Your task to perform on an android device: I will view the flight details to check which flight suits my requirement.
Image 0: 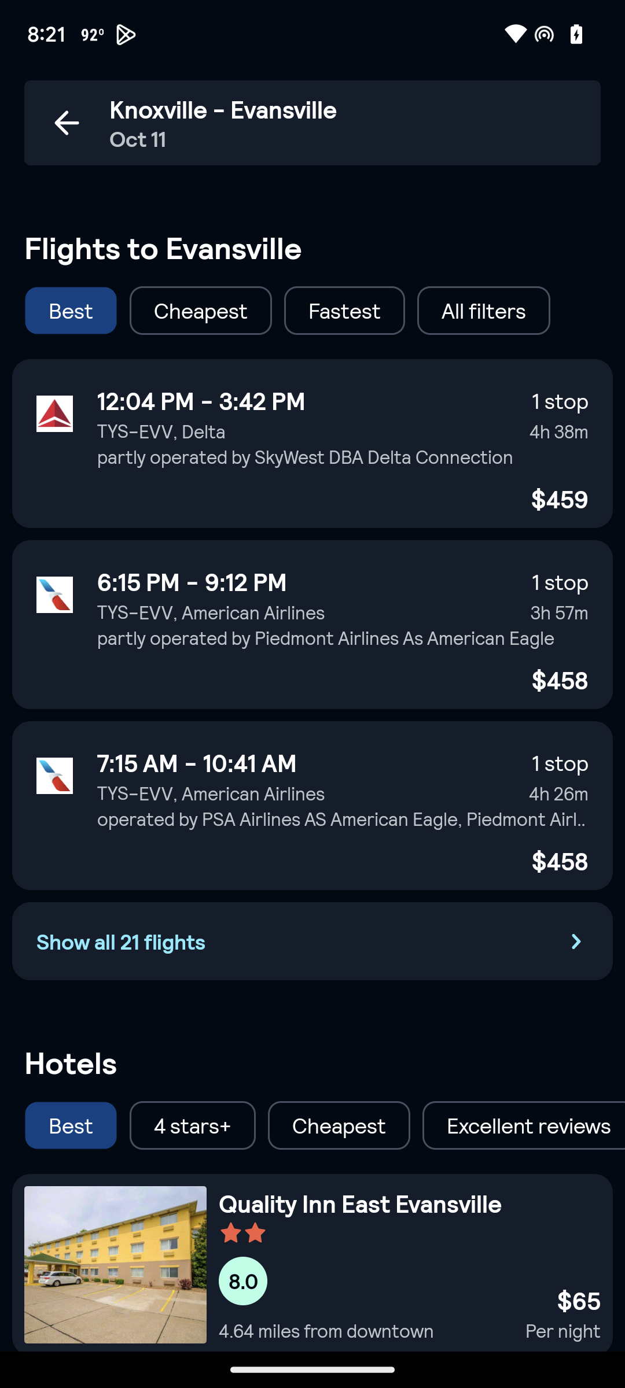
Click on the first search result to view its details.
Step 0: click (177, 431)
Image 1: 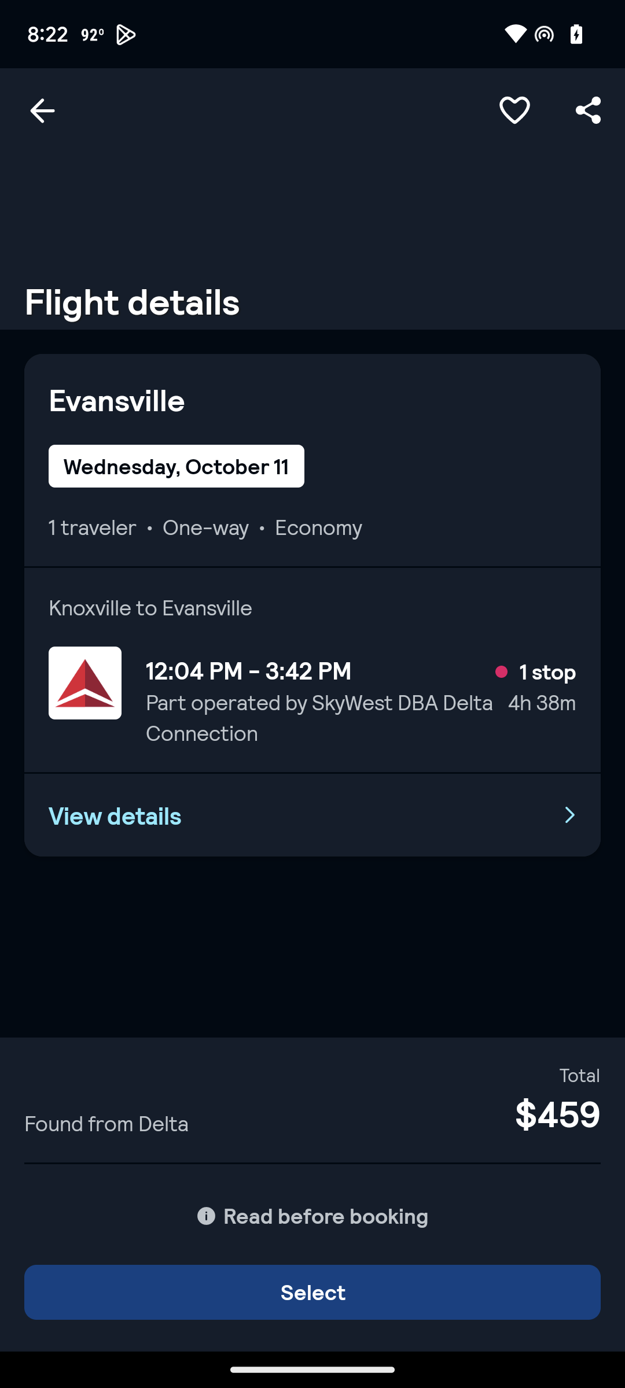
Click on view details.
Step 1: click (115, 815)